Your task to perform on an android device: We've decided to visit Mexico, and I'd want to search for a flight from Houston, Texas to Mexico City via the Goibibo app. for two people on November 8th and 9th
Image 1: 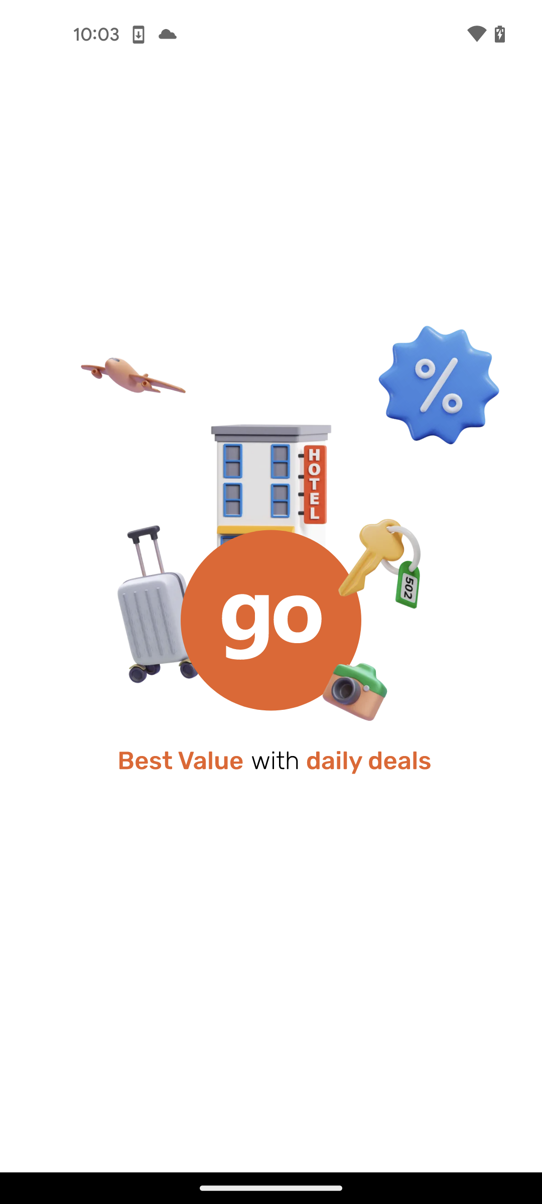
open the Goibibo app
Step 1: wait
Image 2: 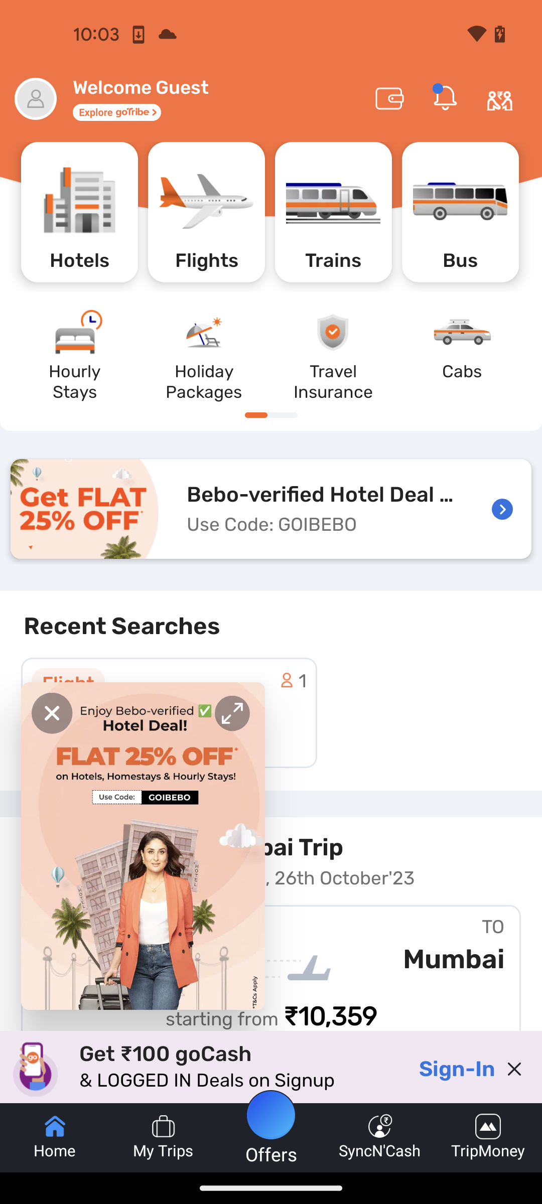
click on the Flights option
Step 2: click (206, 260)
Image 3: 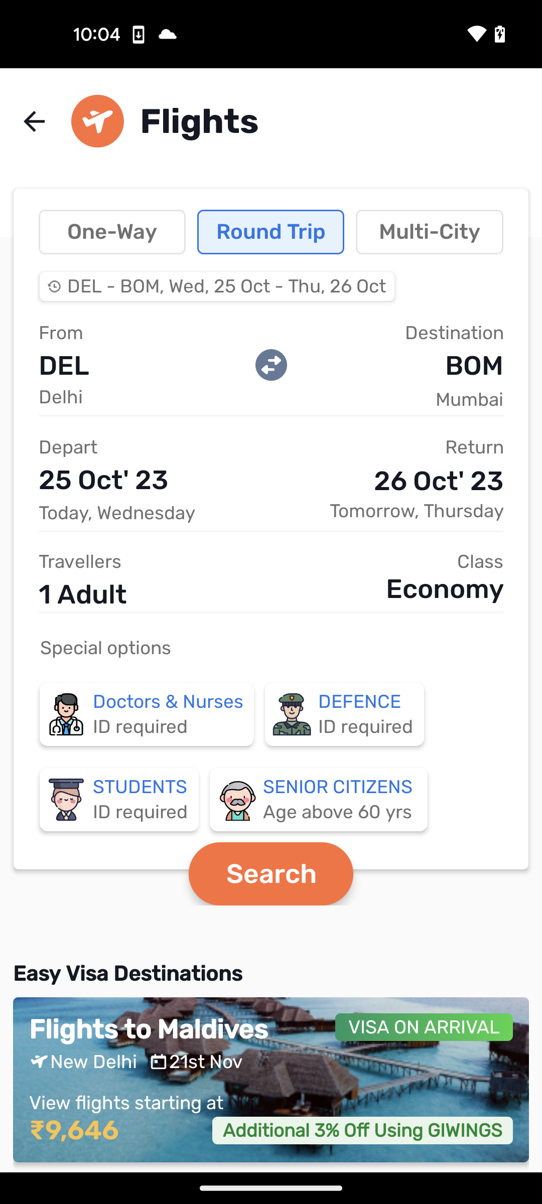
click on the From section
Step 3: click (147, 365)
Image 4: 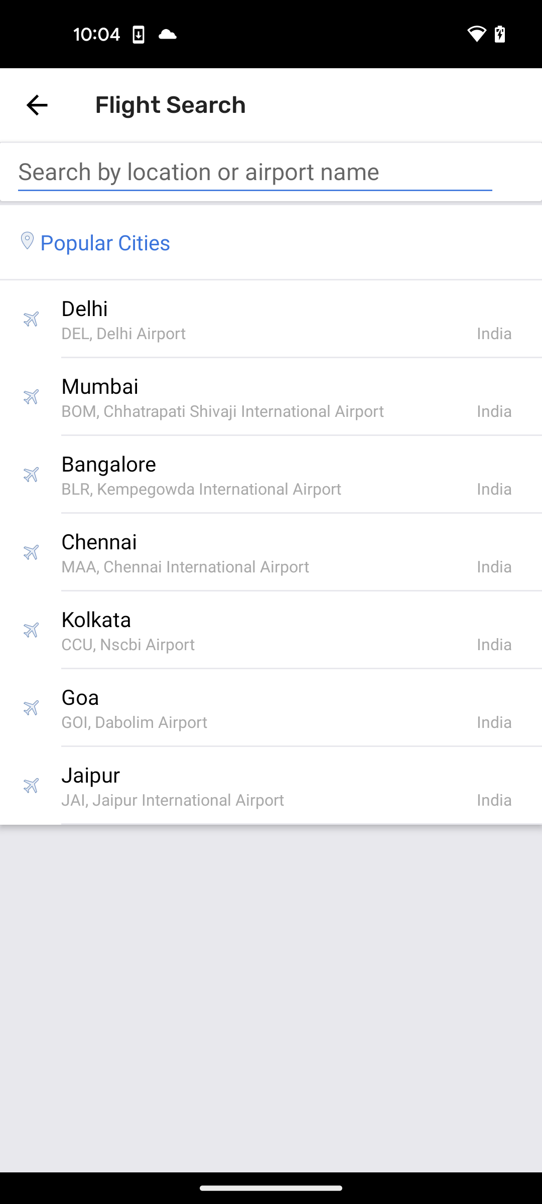
click on the search location bar
Step 4: click (255, 172)
Image 5: 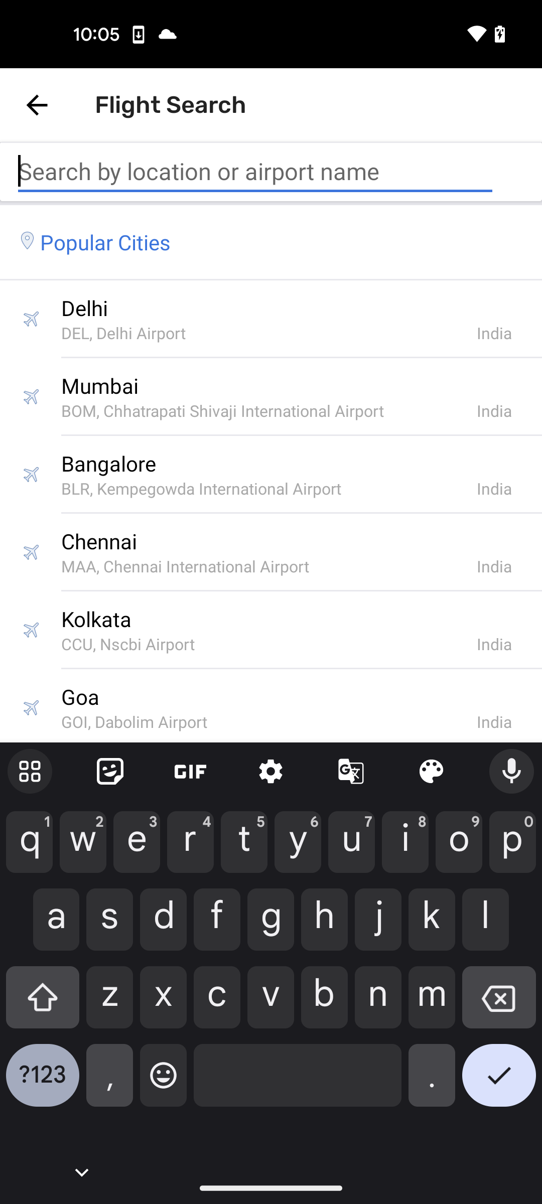
enter the location name Houston, Texas
Step 5: type "Houston,Texas"
Image 6: 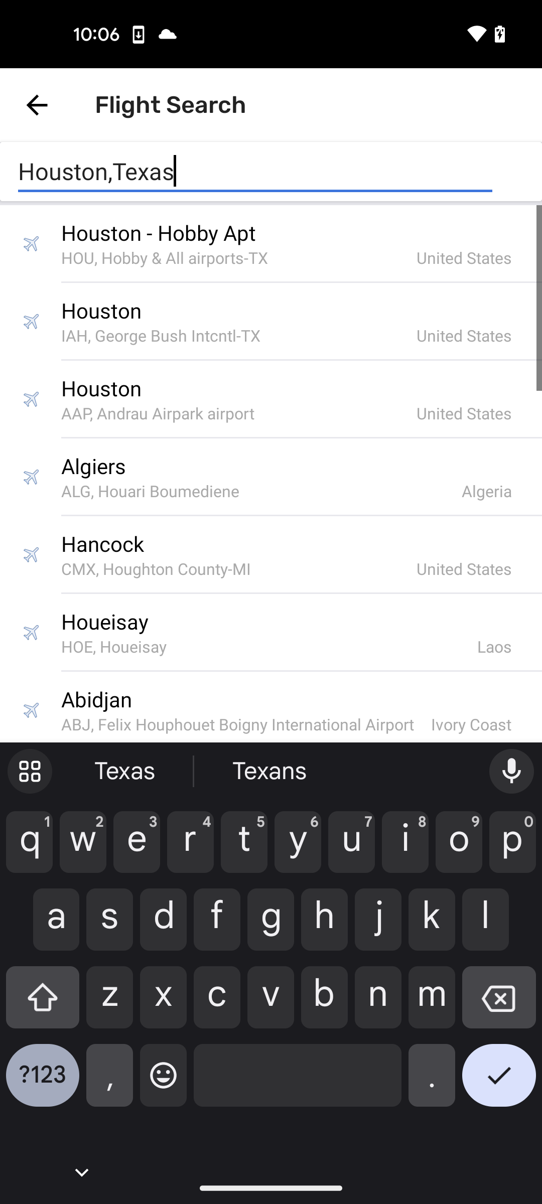
click on the tick icon at the bottom right corner of the screen
Step 6: click (499, 1083)
Image 7: 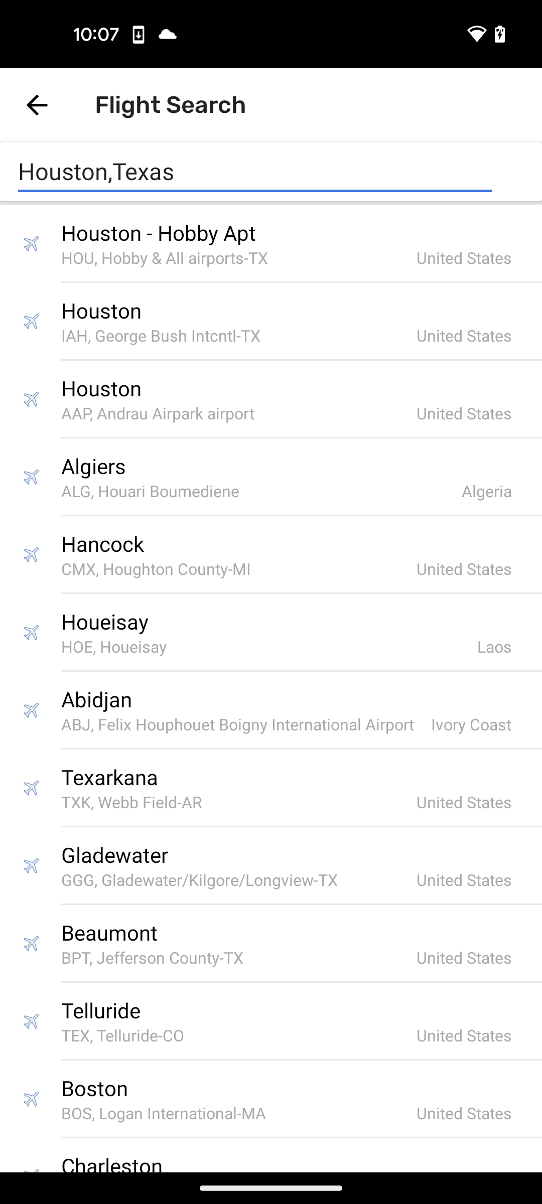
select the first location from the suggestion
Step 7: click (235, 257)
Image 8: 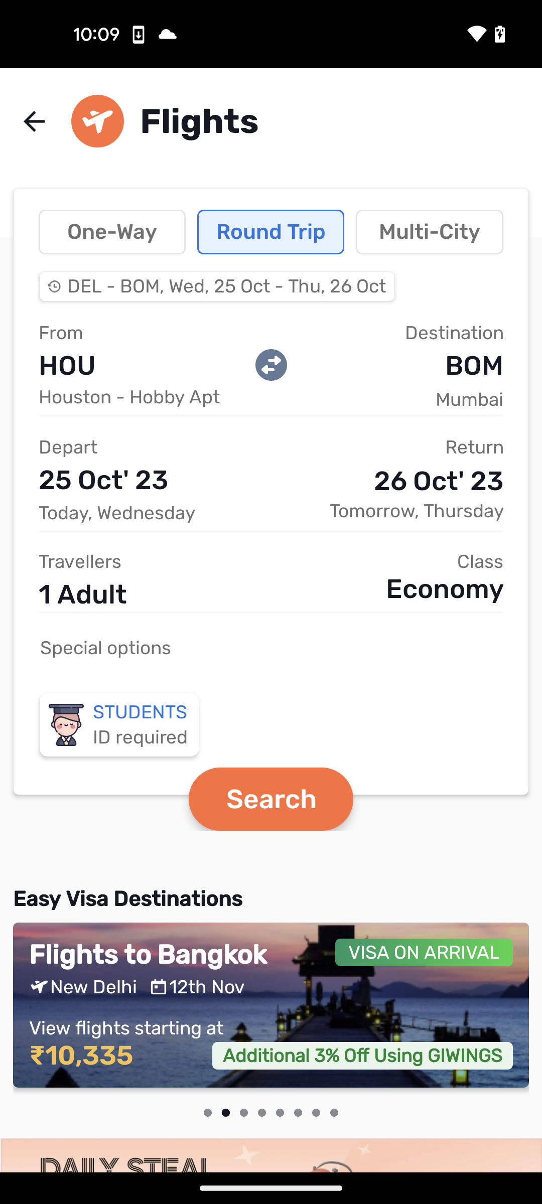
click on the Destination section
Step 8: click (395, 365)
Image 9: 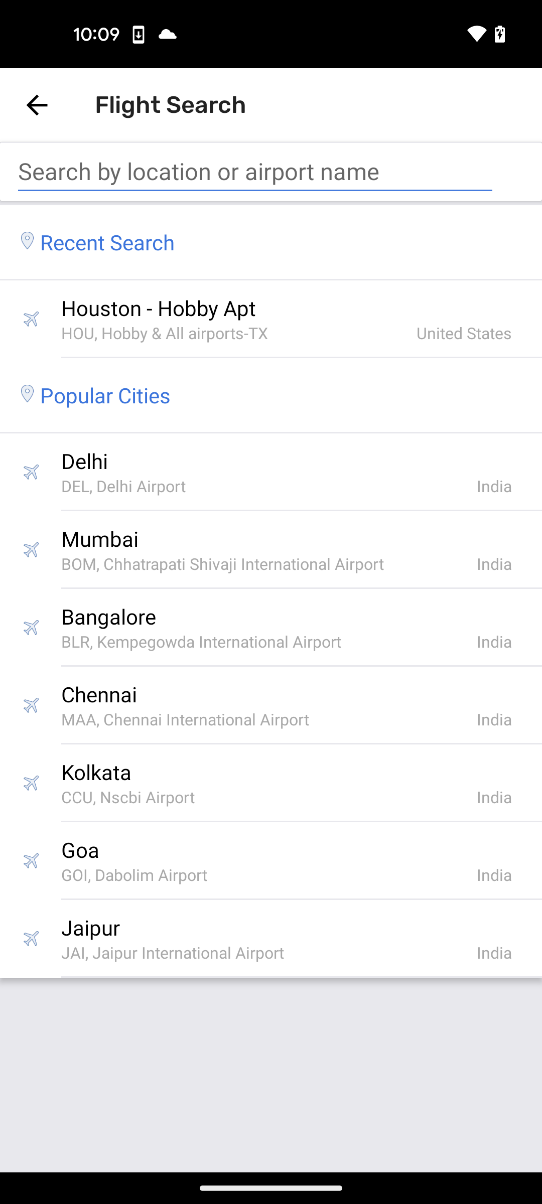
click on the search location bar
Step 9: click (255, 172)
Image 10: 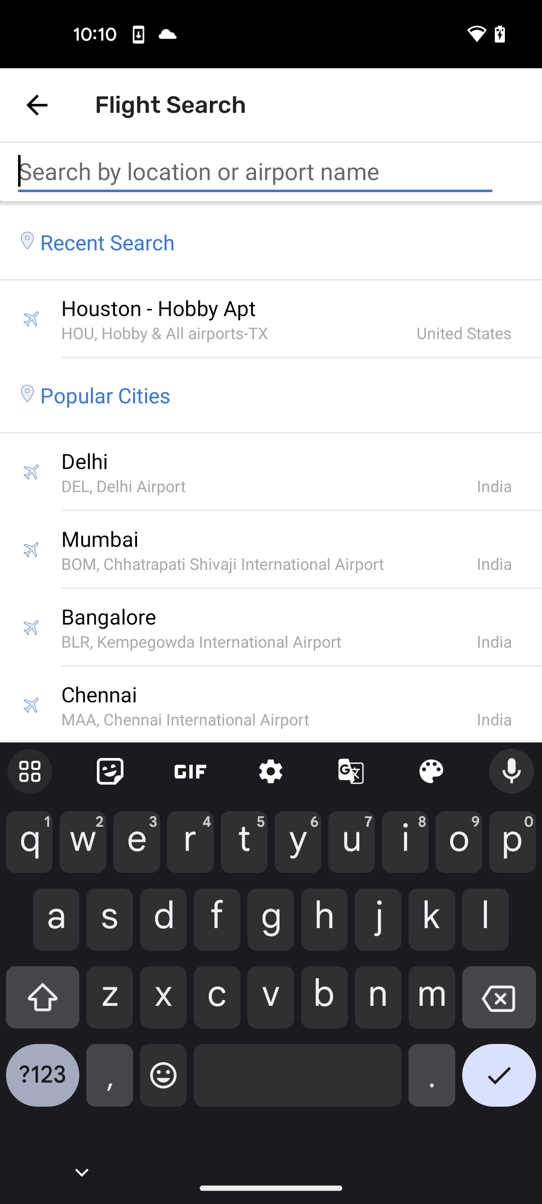
enter the location name Mexico
Step 10: type "Mexico"
Image 11: 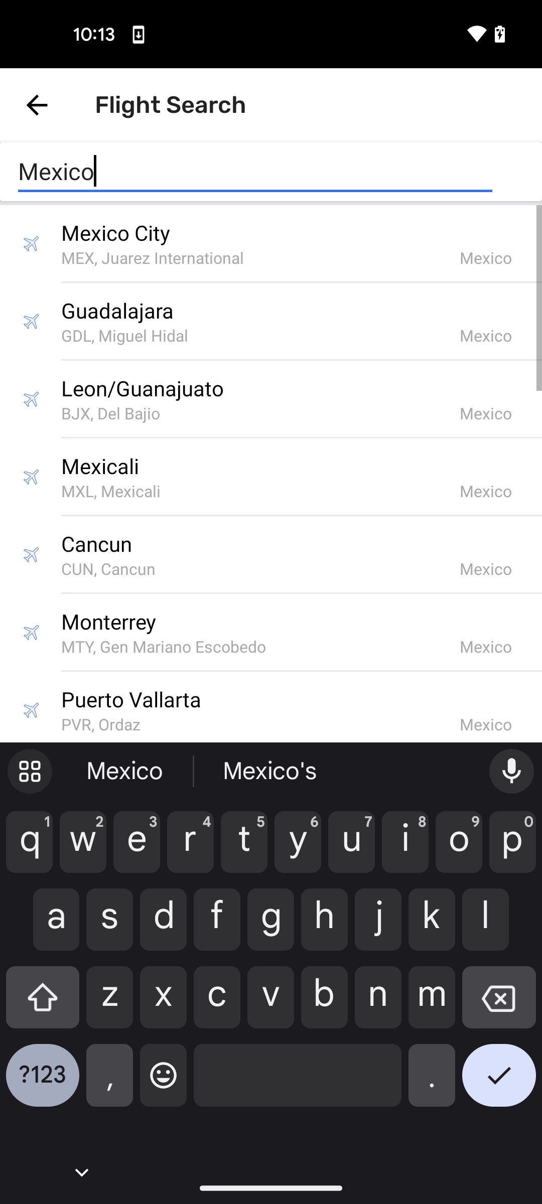
select the first location from the suggestions
Step 11: click (290, 232)
Image 12: 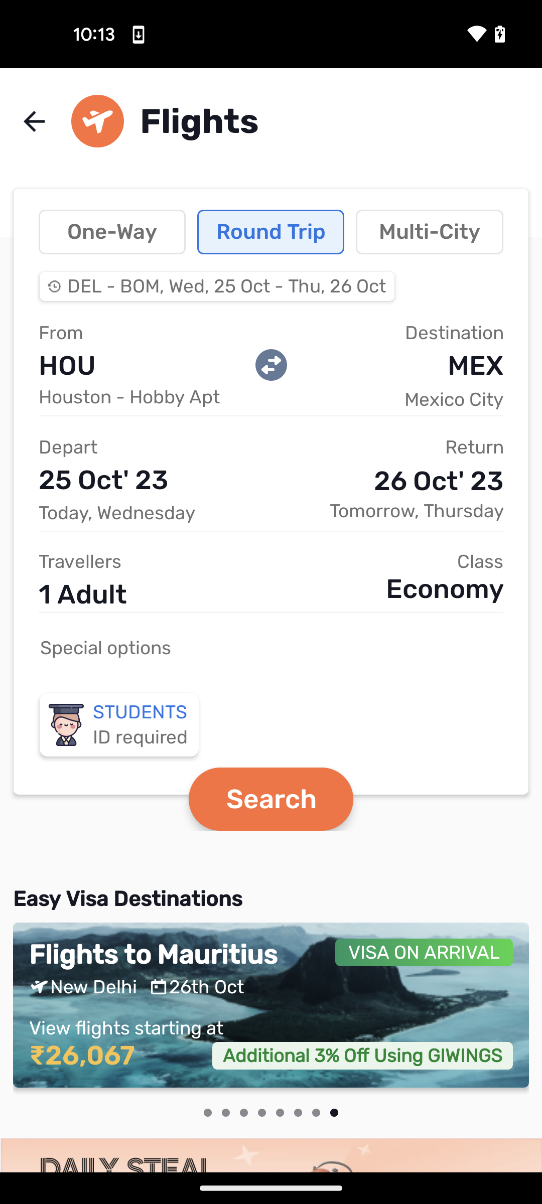
select the Deport Date 8th Nov
Step 12: click (155, 480)
Image 13: 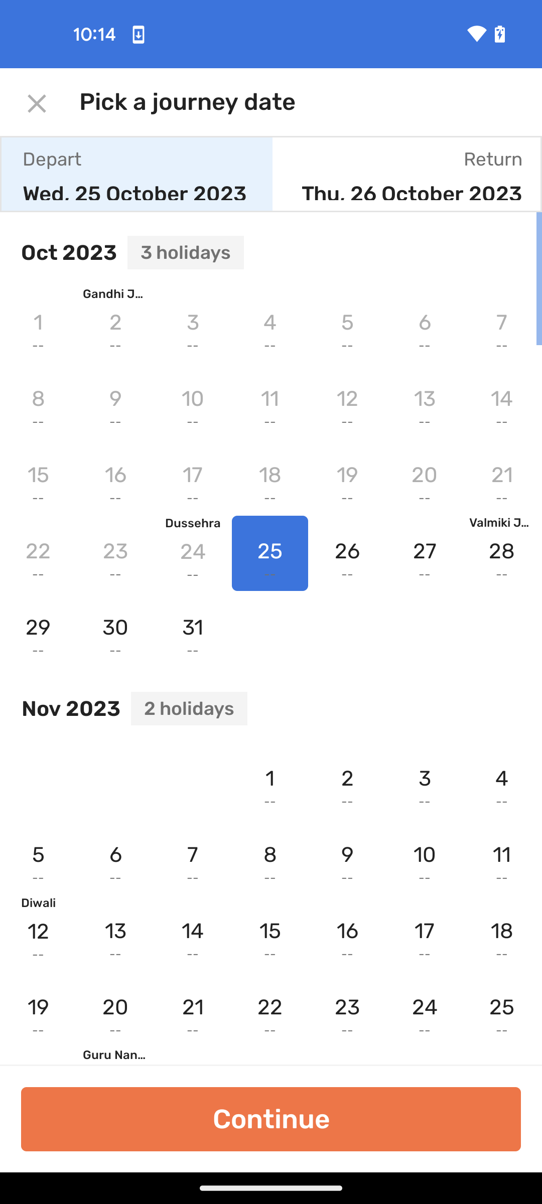
select the date 8 Nov
Step 13: click (269, 850)
Image 14: 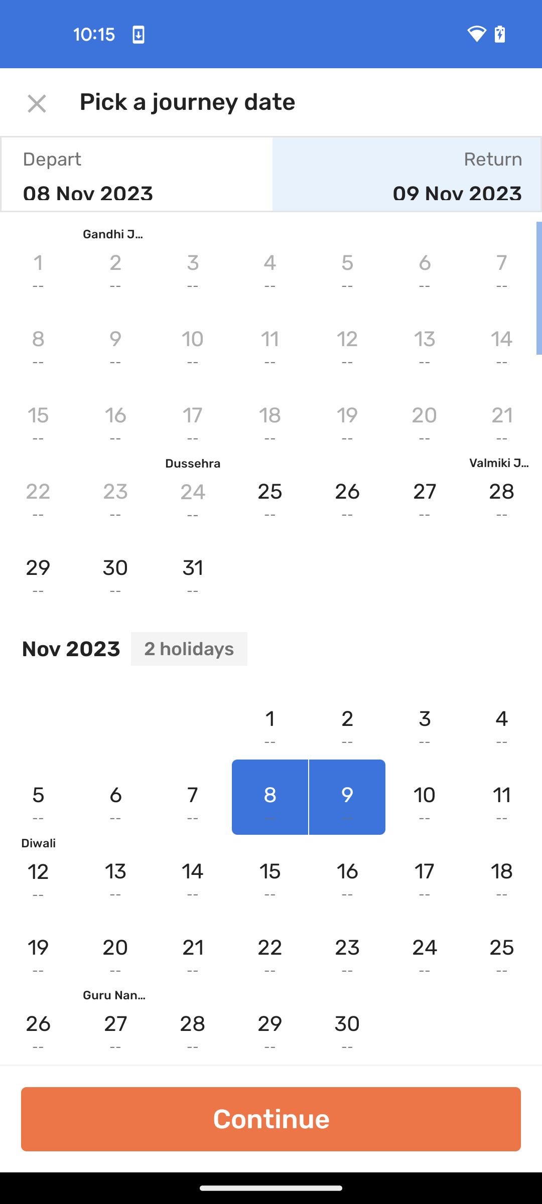
click on the Continue button
Step 14: click (271, 1119)
Image 15: 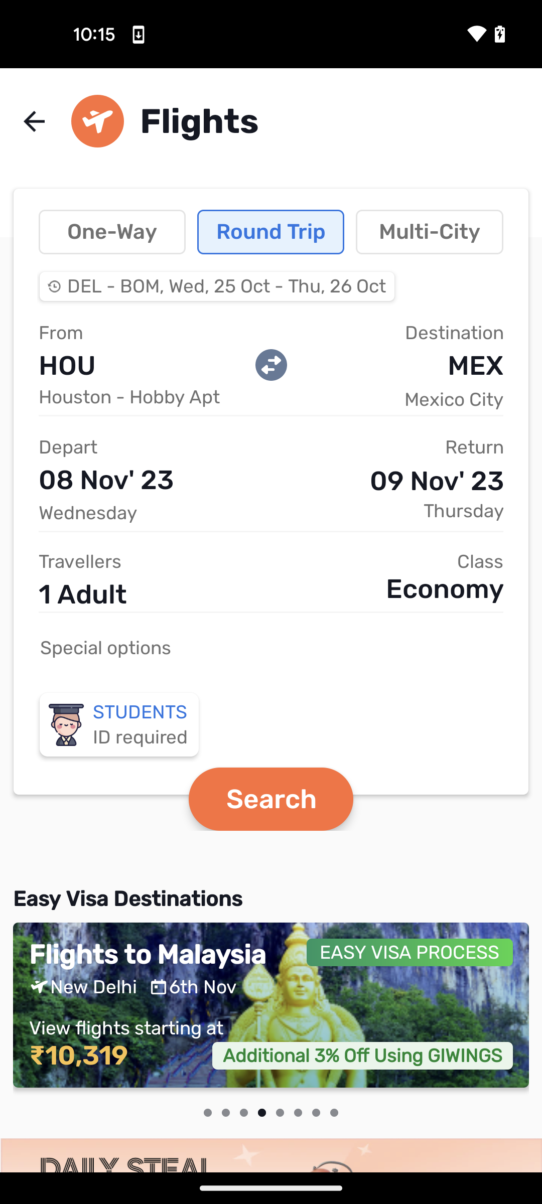
click on the Travellers section
Step 15: click (83, 594)
Image 16: 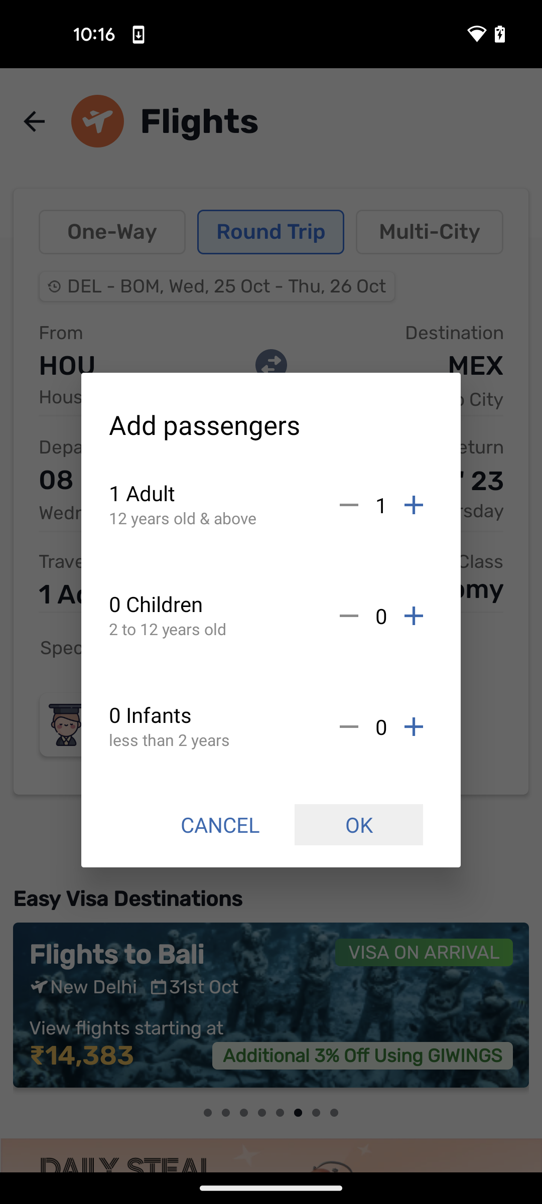
click on the add icon to add 1 more passenger
Step 16: click (414, 497)
Image 17: 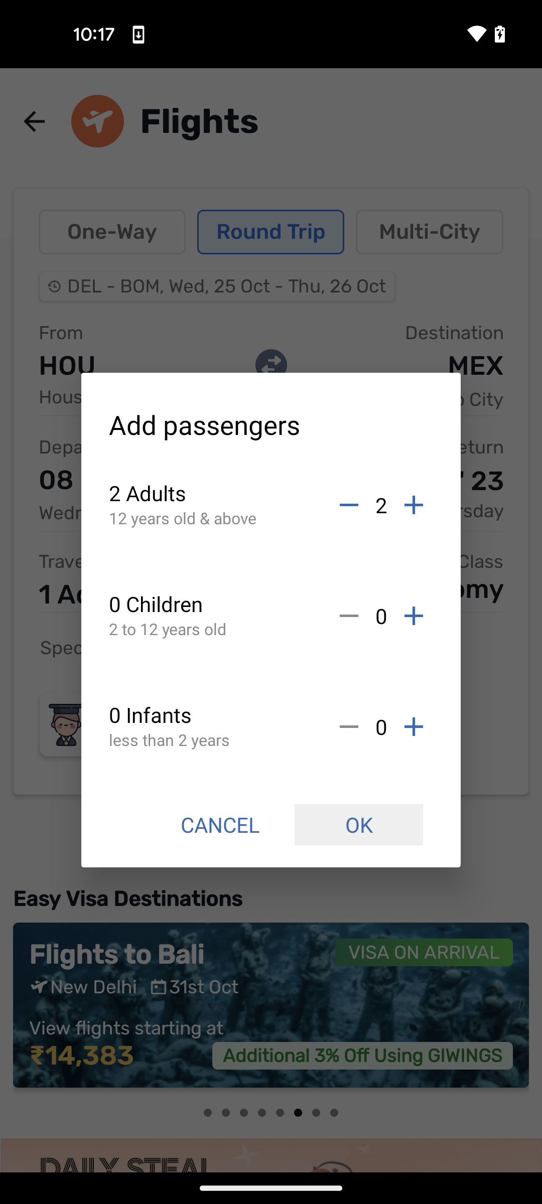
click on the OK
Step 17: click (359, 825)